Your task to perform on an android device: The art is looking incomplete without the text , Add the text " All is well " to the sketch in the Sketchbook app .
Image 0: 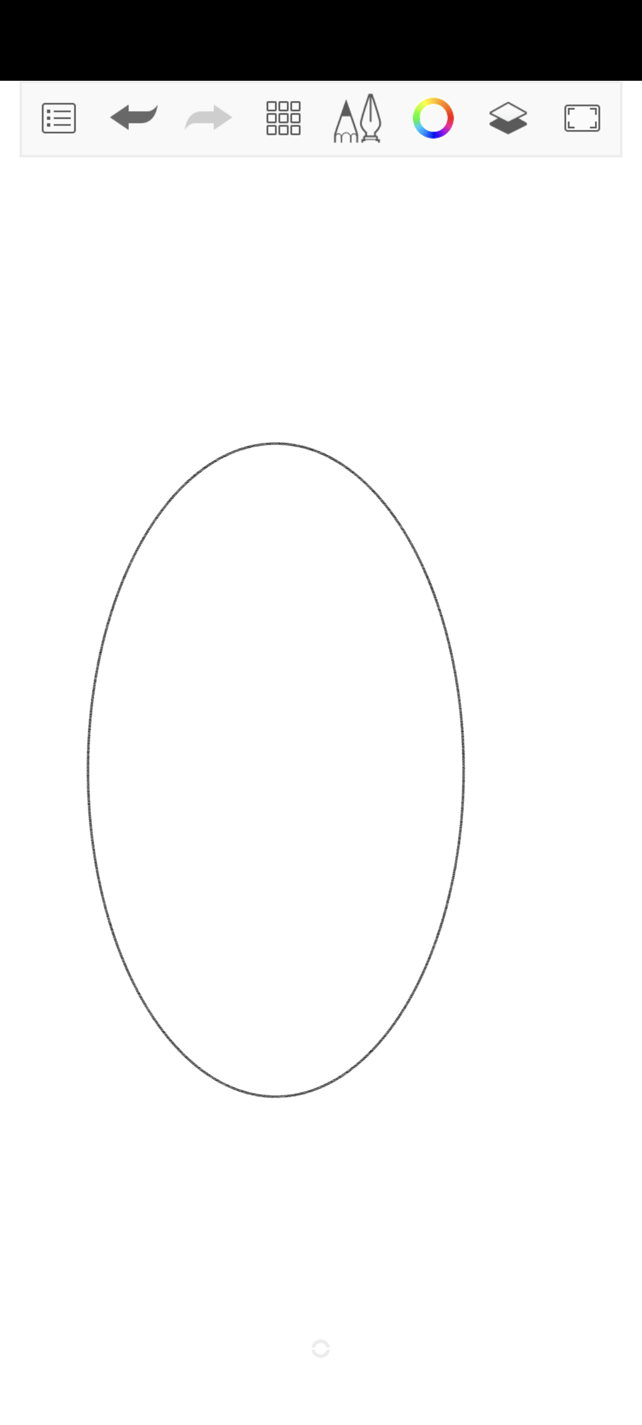
Click on the more option button
Step 0: click (282, 122)
Image 1: 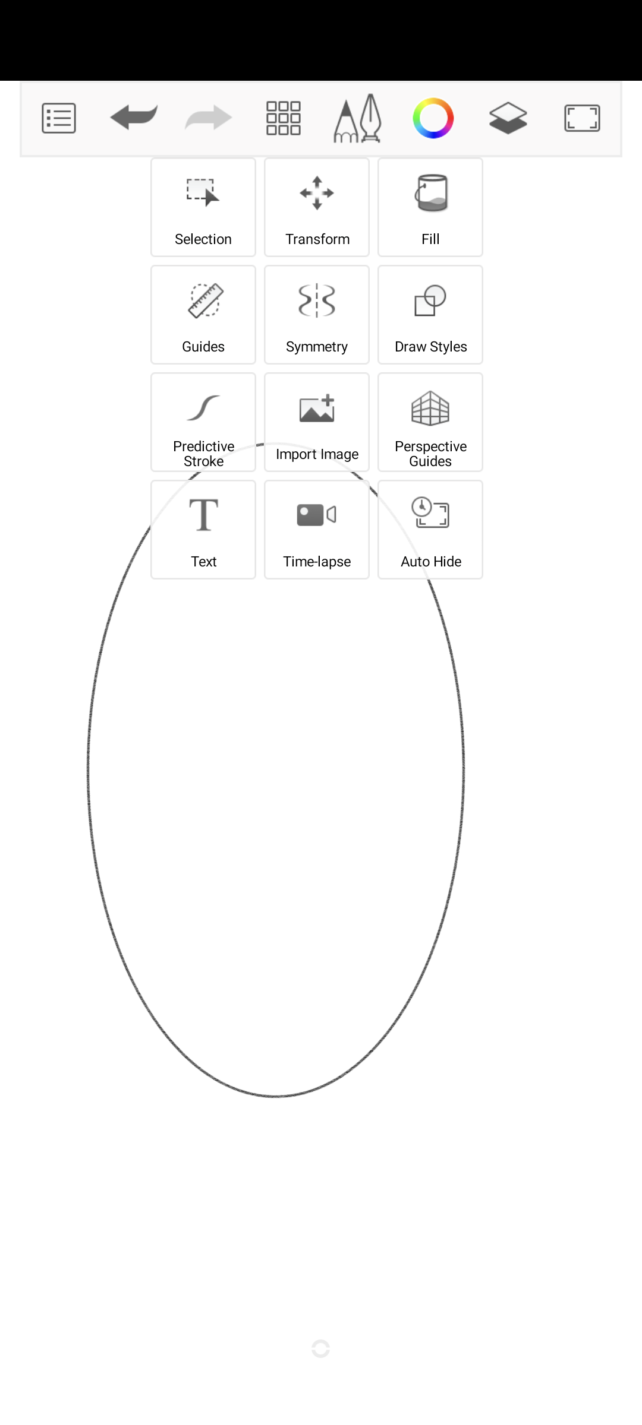
Click on the text cell 
Step 1: click (203, 533)
Image 2: 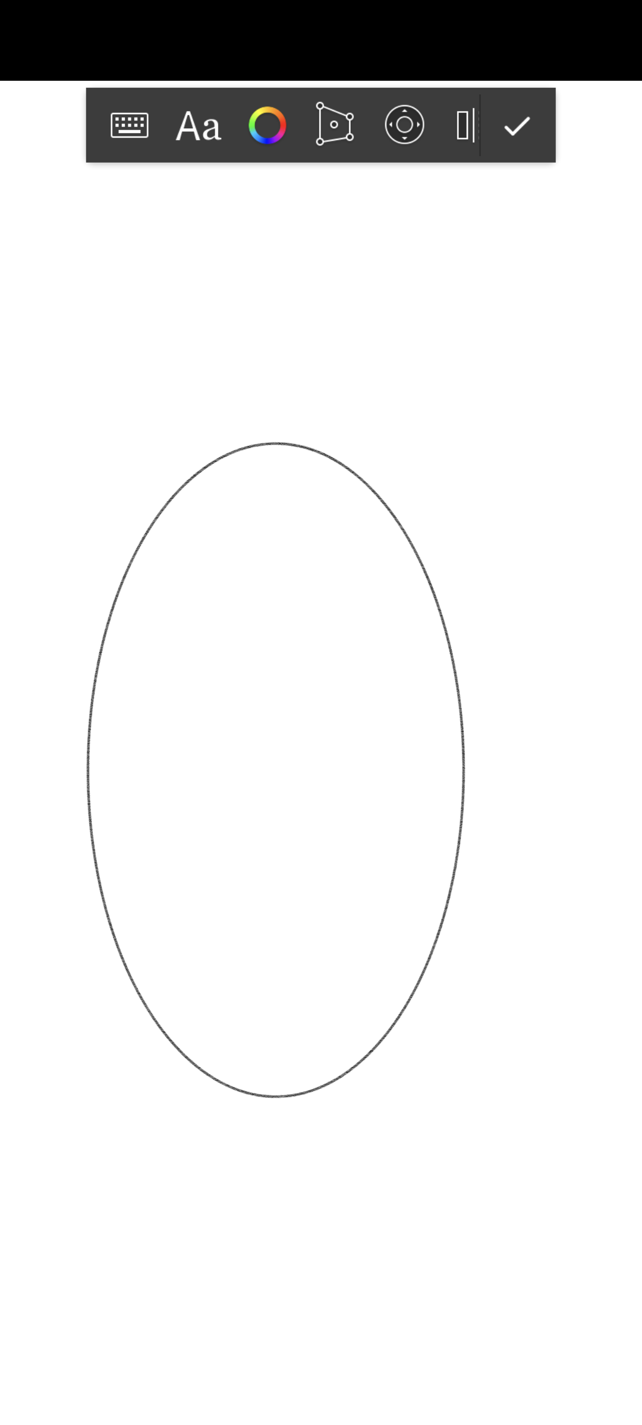
Click on the Keyboard icon
Step 2: click (123, 124)
Image 3: 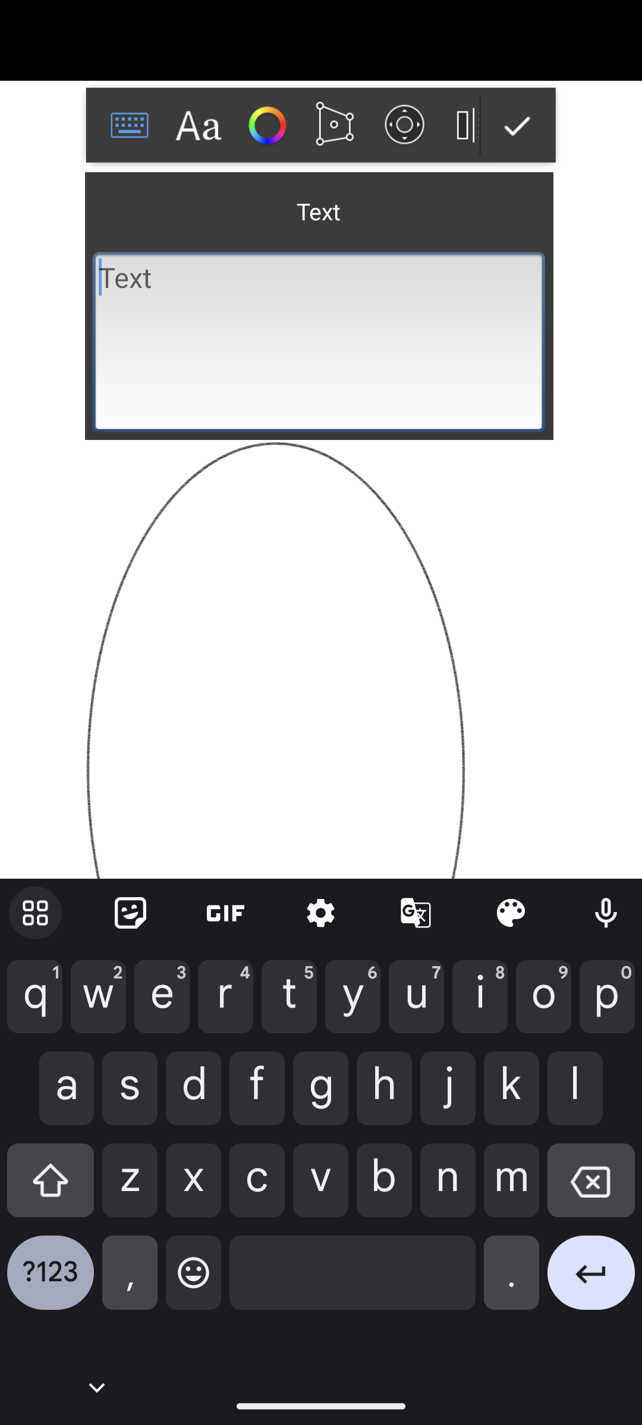
Type All is well in the text box
Step 3: type "All is well"
Image 4: 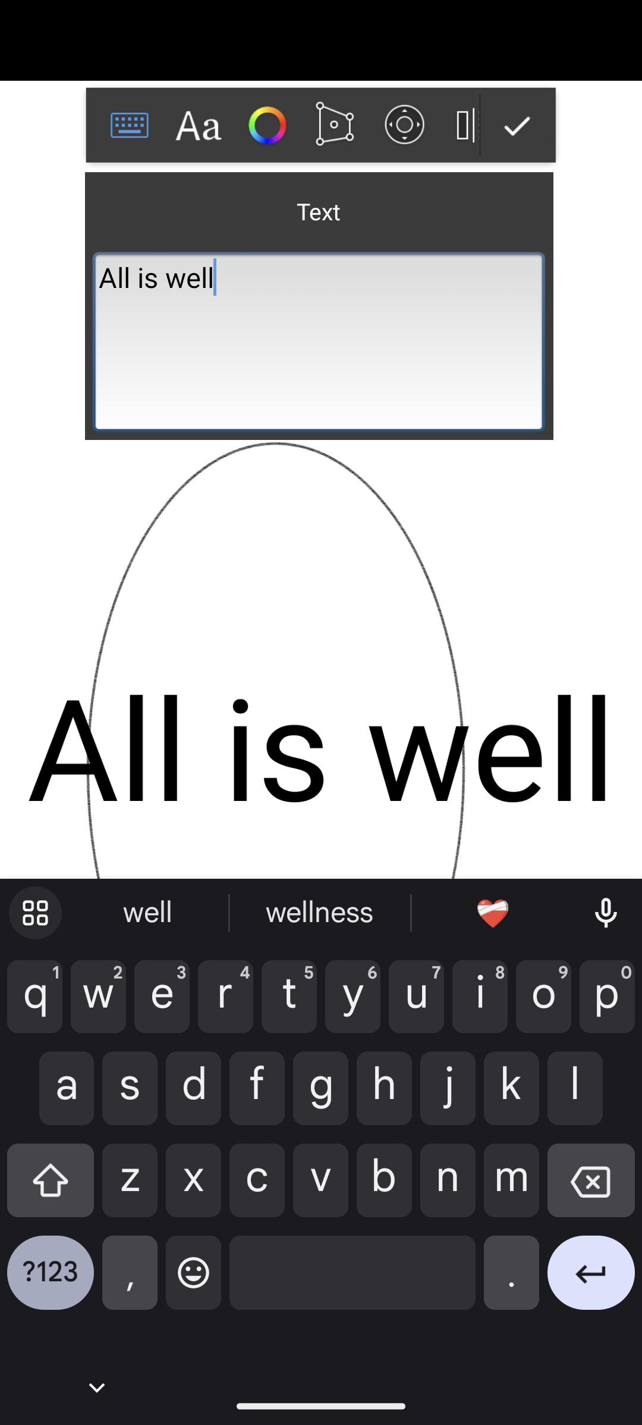
Click on the tick icon at the top right corner of the navigation bar
Step 4: click (514, 127)